Your task to perform on an android device: My son told me that before purchasing any product online, read all reviews of this product to learn about the user experience with this product, so view reviews of the Doersupp 12/24VCordless Grass Trimmer Set Electric Lawn Mower Pruning Machine Household Garden Tools in the Banggood app.
Image 0: 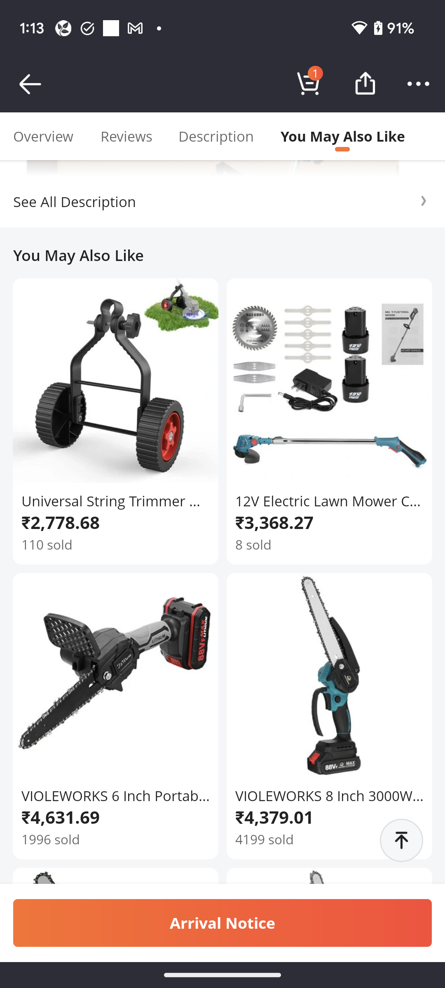
Click on the Reviews section of this product at the top of the screen to view the reviews of this product.
Step 0: click (126, 136)